Your task to perform on an android device: Open the ClockBuddy app and delete the current timer.
Image 0: 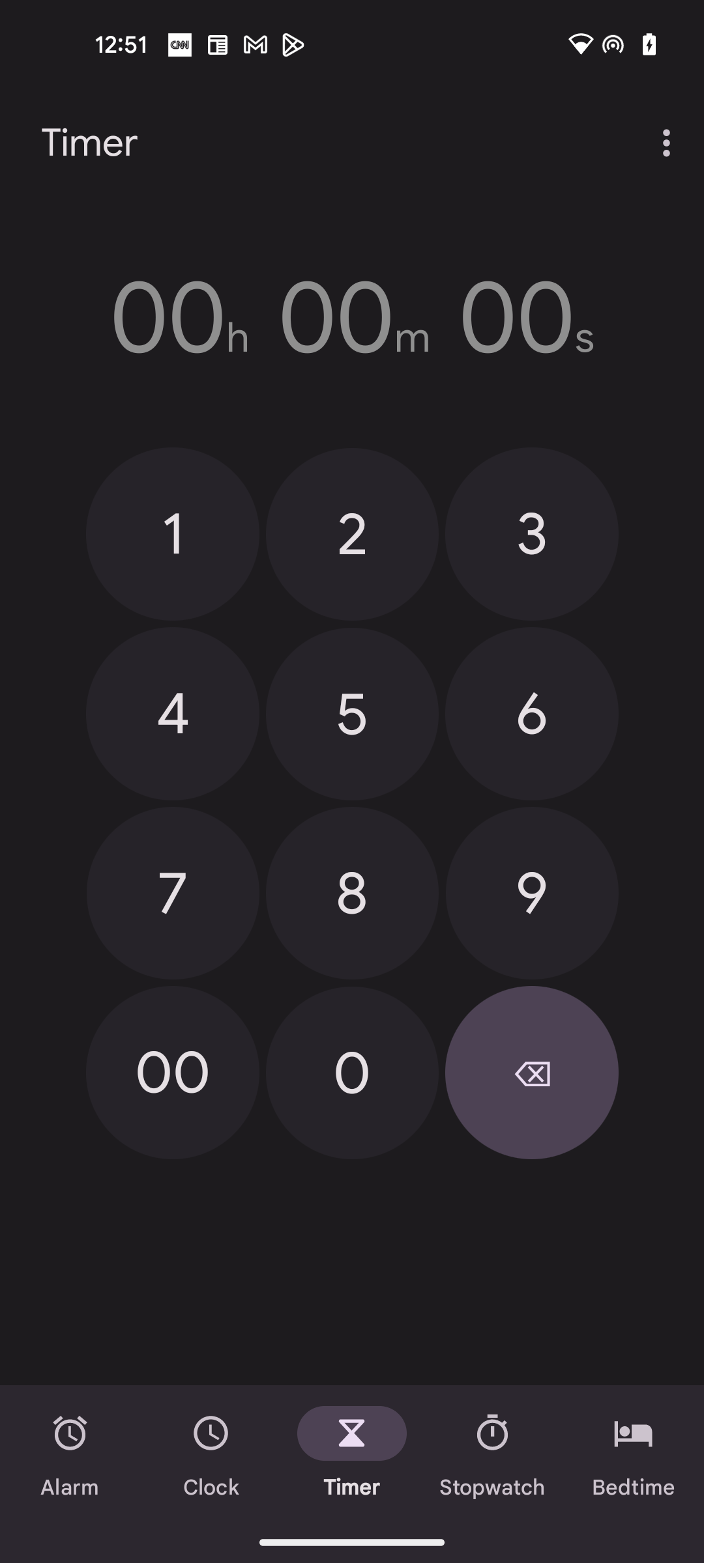
Open the ClockBuddy app
Step 0: open app "ClockBuddy"
Image 1: 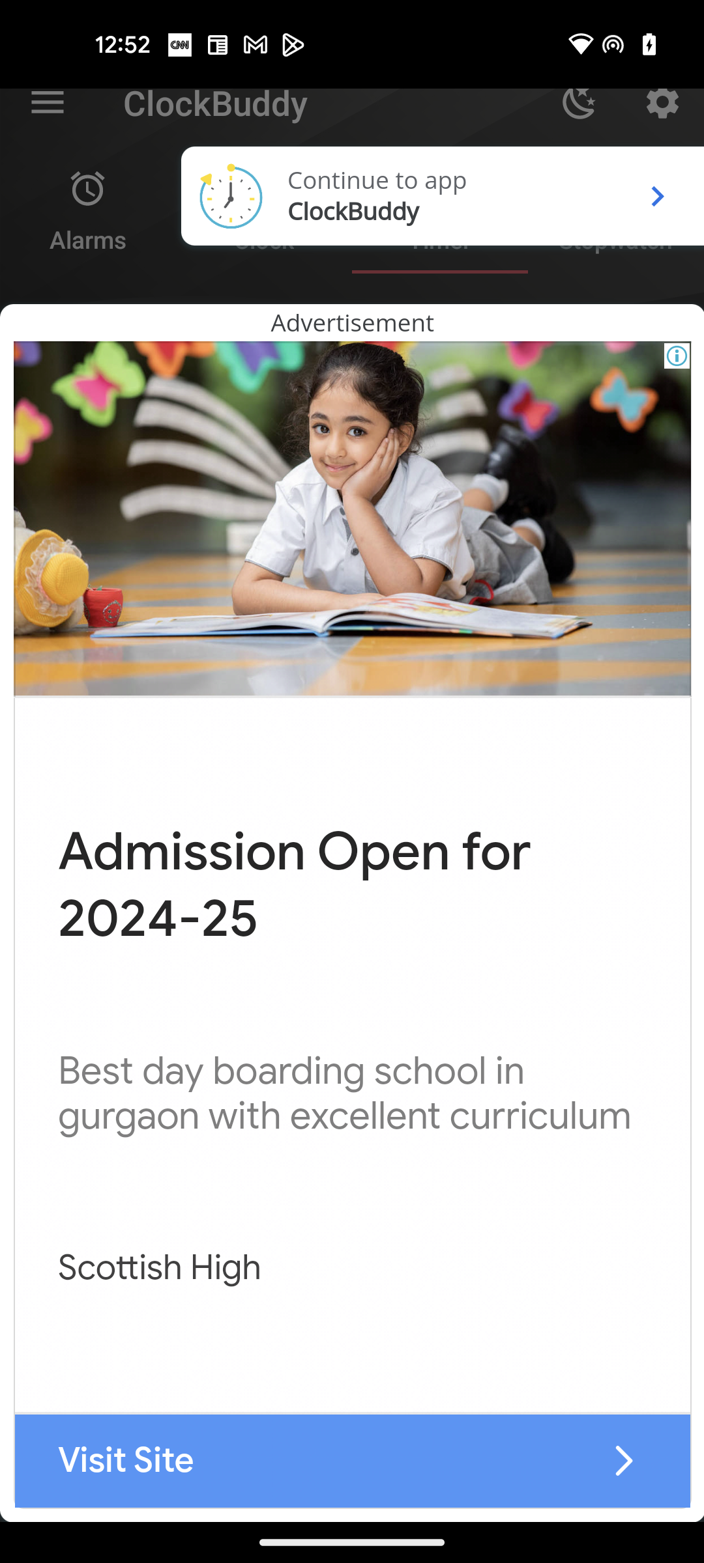
Click on the Continue to app
Step 1: click (353, 211)
Image 2: 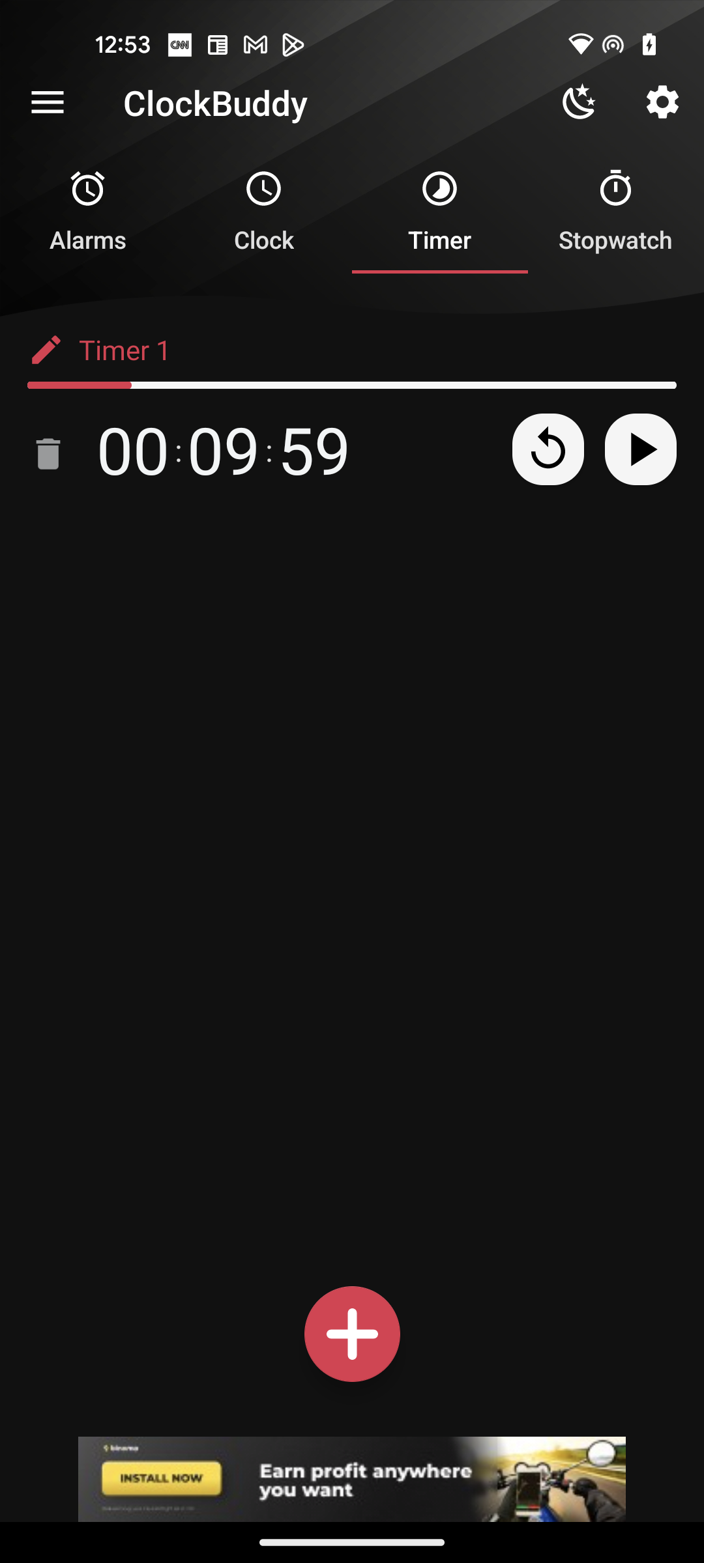
Click on the delete icon 
Step 2: click (48, 454)